Your task to perform on an android device: Use the MaxMilhas app to see the specifics of flights that make only one stop from Sao Paulo GRU Airport to New York JFK Airport.
Image 0: 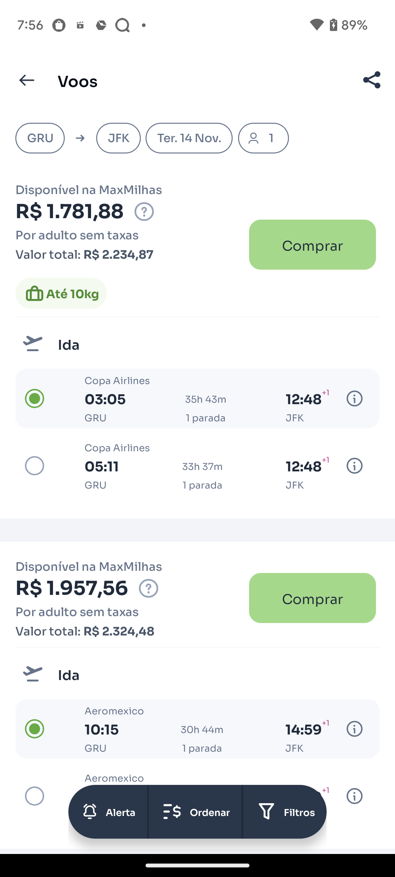
Click on the filters at the bottom of the screen
Step 0: click (294, 816)
Image 1: 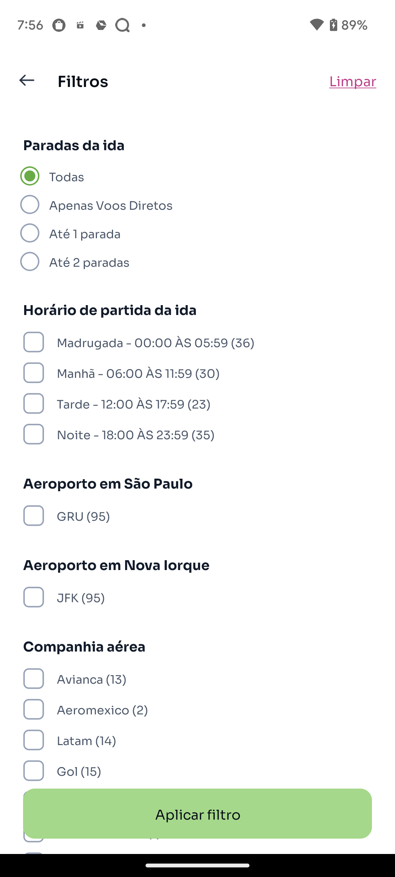
Select Ate 1 Parade filter 
Step 1: click (206, 233)
Image 2: 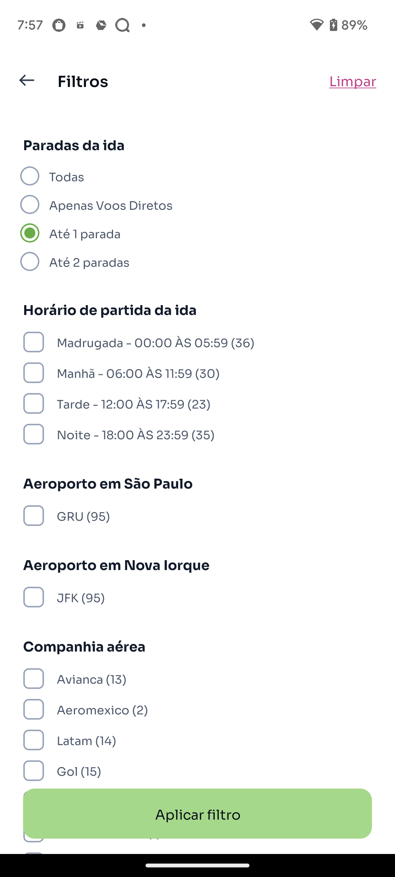
click on Aplicar filtro at the bottom of the screen
Step 2: click (206, 801)